Your task to perform on an android device: I'm going to meet my son in Berlin for important work with my wife and I decided to go there by flight, so search for the one way flight from Stuttgart to Berlin airport on January 1,2024 in the Skyscanner app.
Image 0: 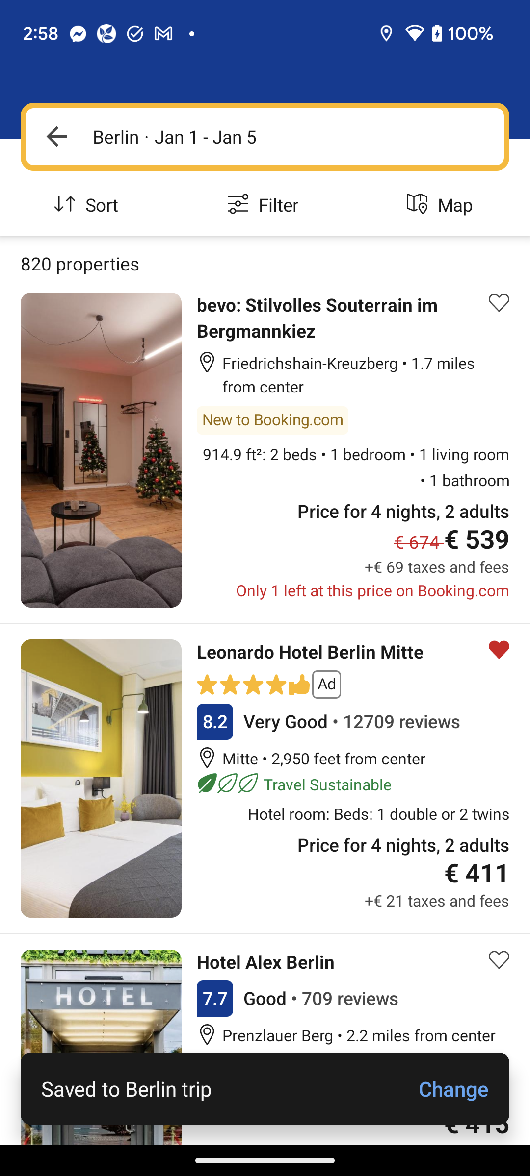
Open the Skyscanner app.
Step 0: open app "Skyscanner"
Image 1: 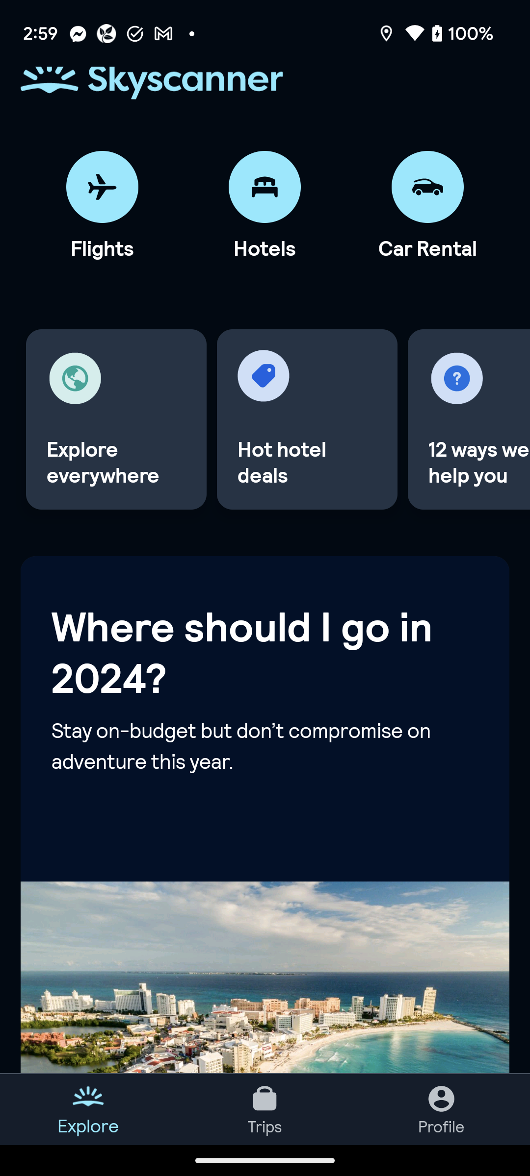
Click on the Flights tab to search for the flight
Step 1: click (102, 187)
Image 2: 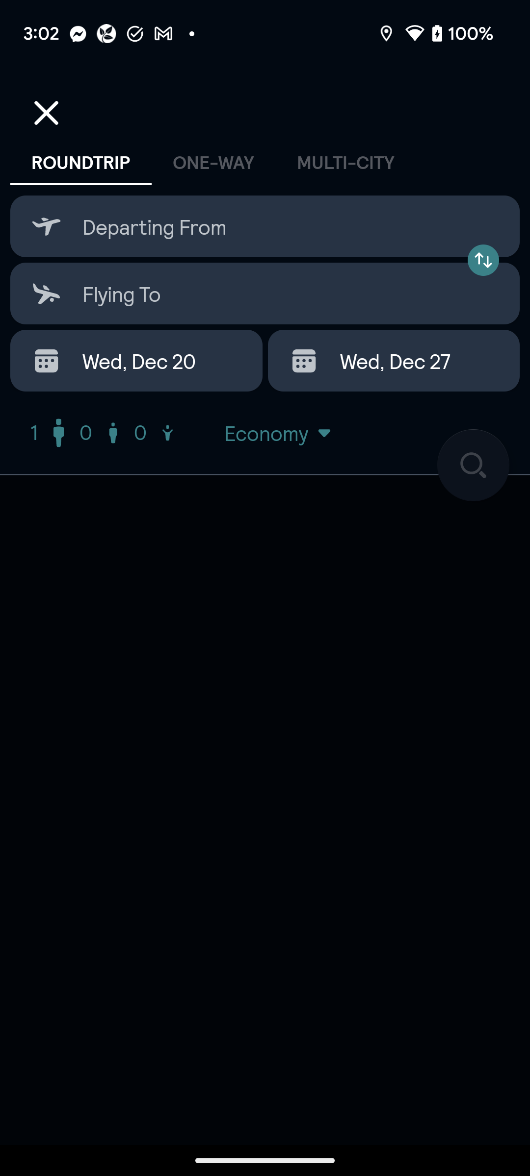
Click on the first input box to enter the departure location
Step 2: click (265, 226)
Image 3: 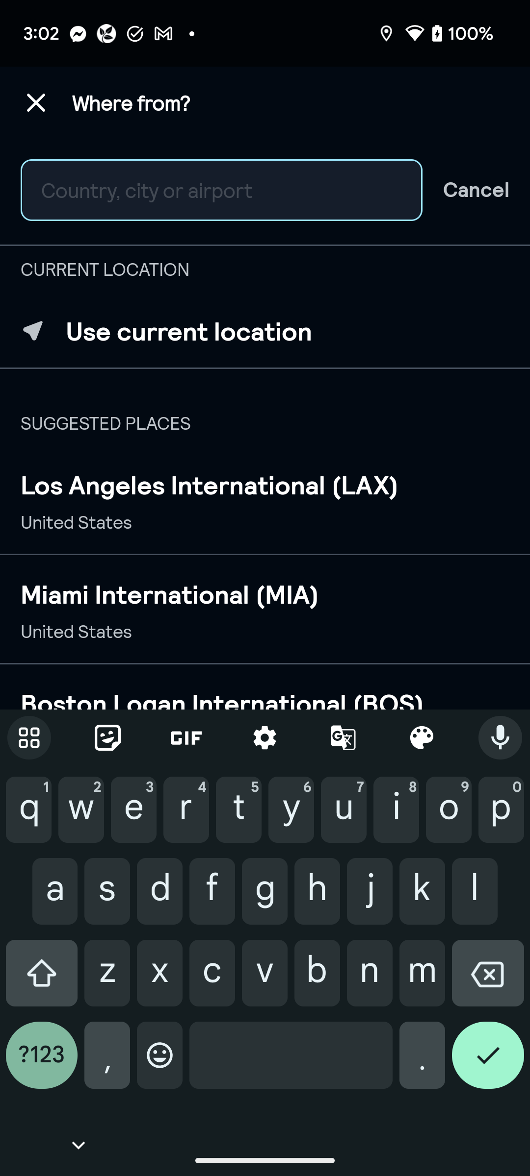
Type Stuttgart in the search location section
Step 3: type "Stuttgart"
Image 4: 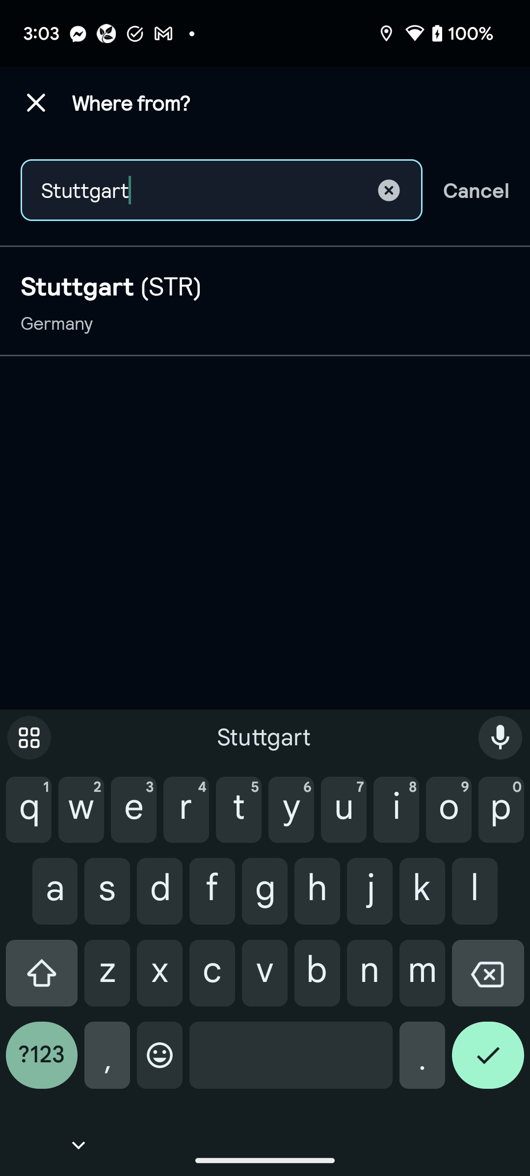
Click on the Stuttgart to select the departure location
Step 4: click (265, 301)
Image 5: 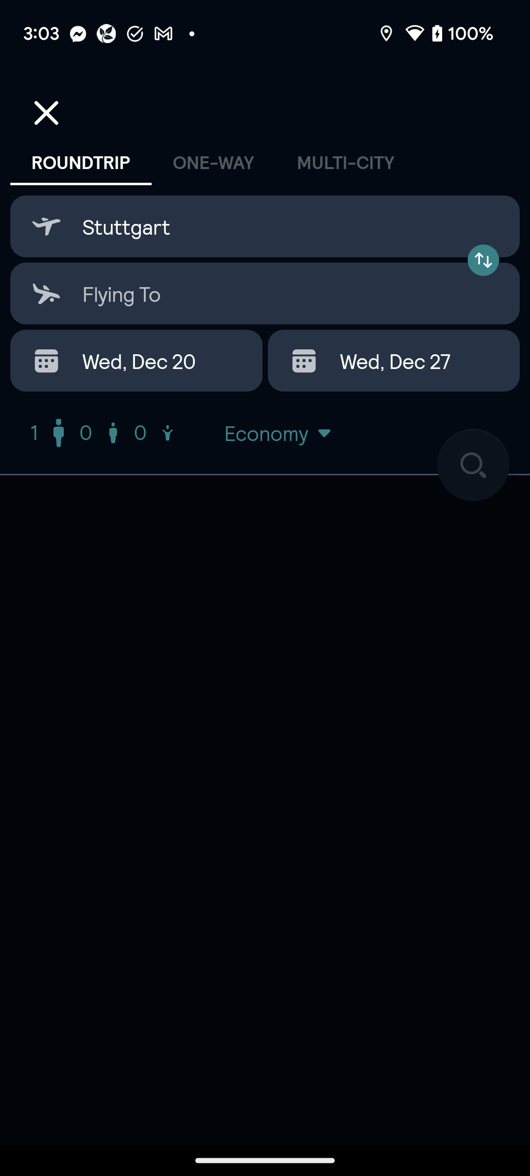
Click on the second input box to enter the destination location
Step 5: click (265, 294)
Image 6: 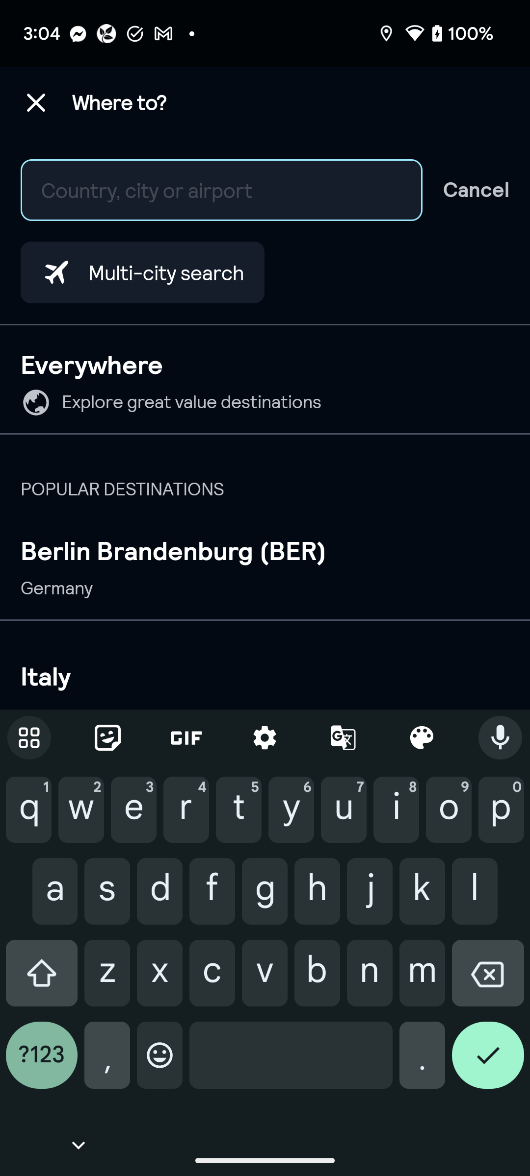
Type Berlin in the destination section to select the destination
Step 6: type "Berlin"
Image 7: 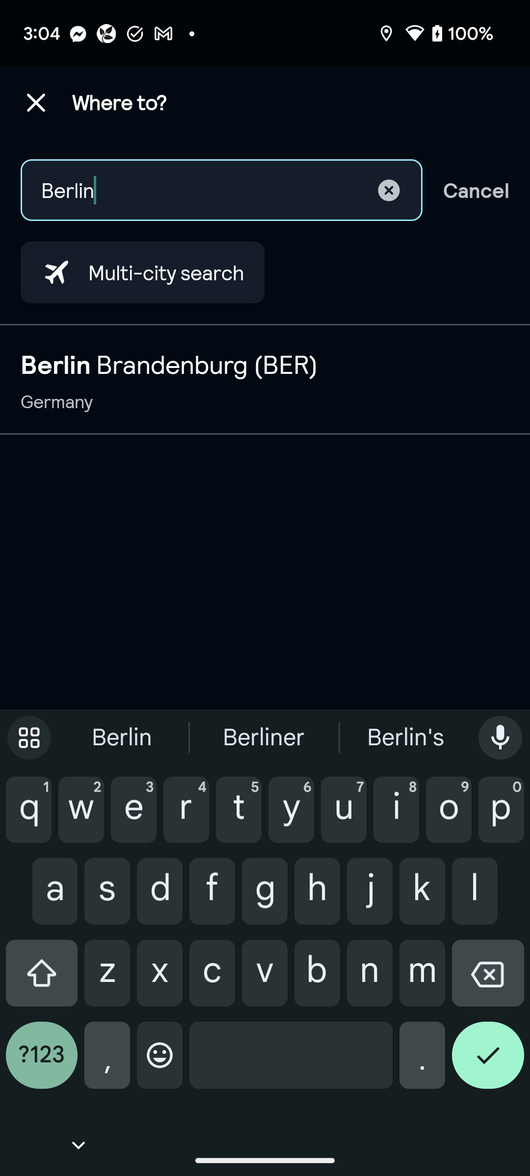
Click on the Berlin Brandenburg to select the destination location
Step 7: click (265, 380)
Image 8: 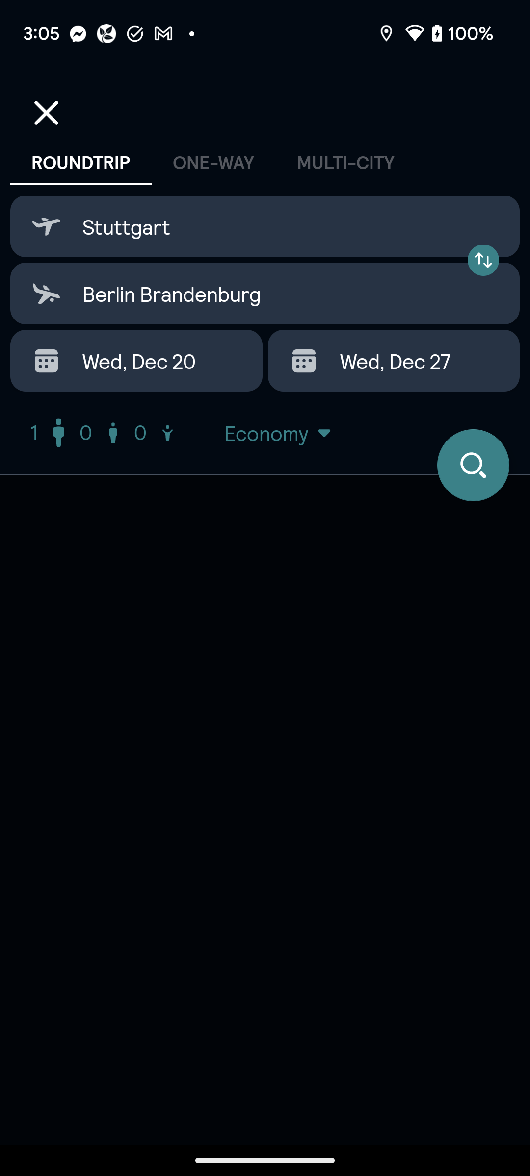
Click on the ONE-WAY tab to search for the one way flights.
Step 8: click (213, 162)
Image 9: 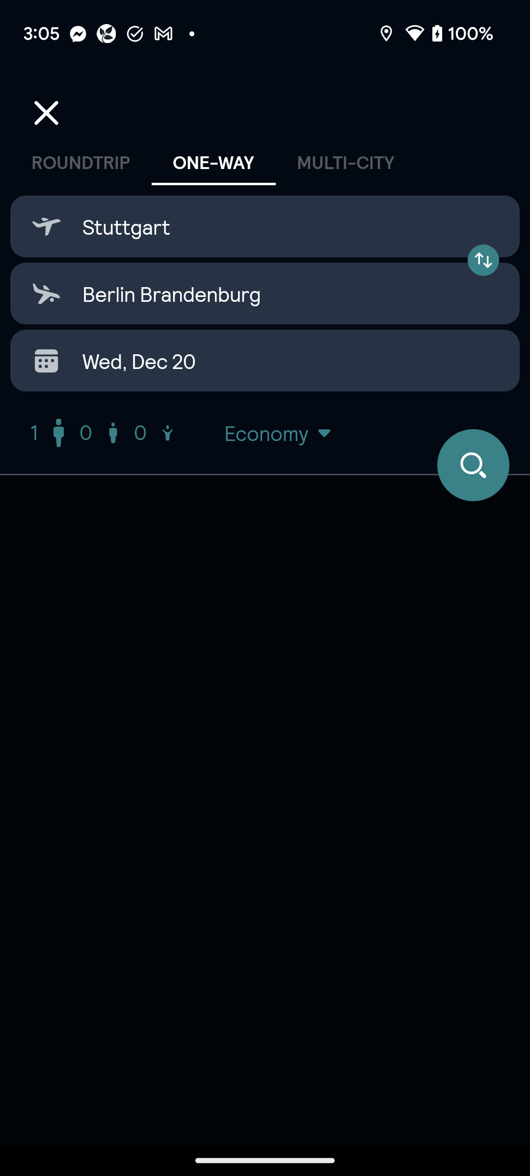
Click on the date section to select the departure date
Step 9: click (265, 361)
Image 10: 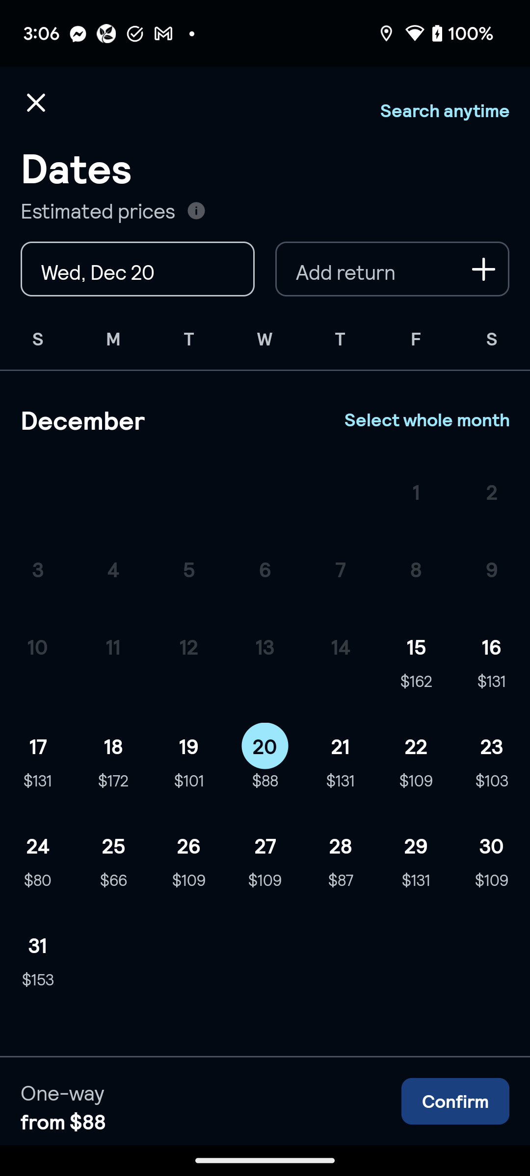
Scroll down to view the January month.
Step 10: scroll down
Image 11: 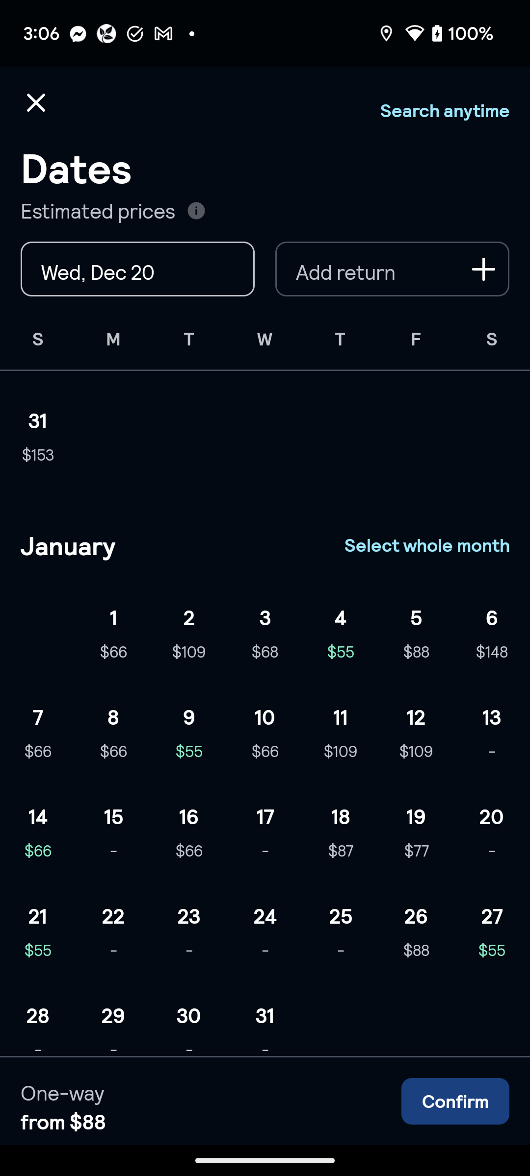
Click on the January 1 to select the departure date.
Step 11: click (113, 617)
Image 12: 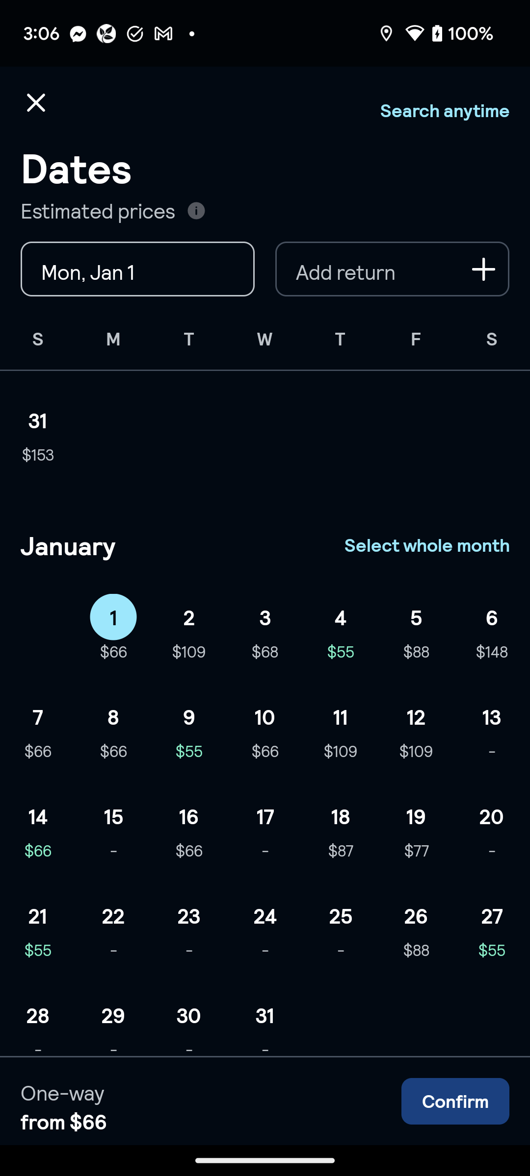
Click on the Confirm button at the bottom of the screen to confirm the departure date
Step 12: click (455, 1101)
Image 13: 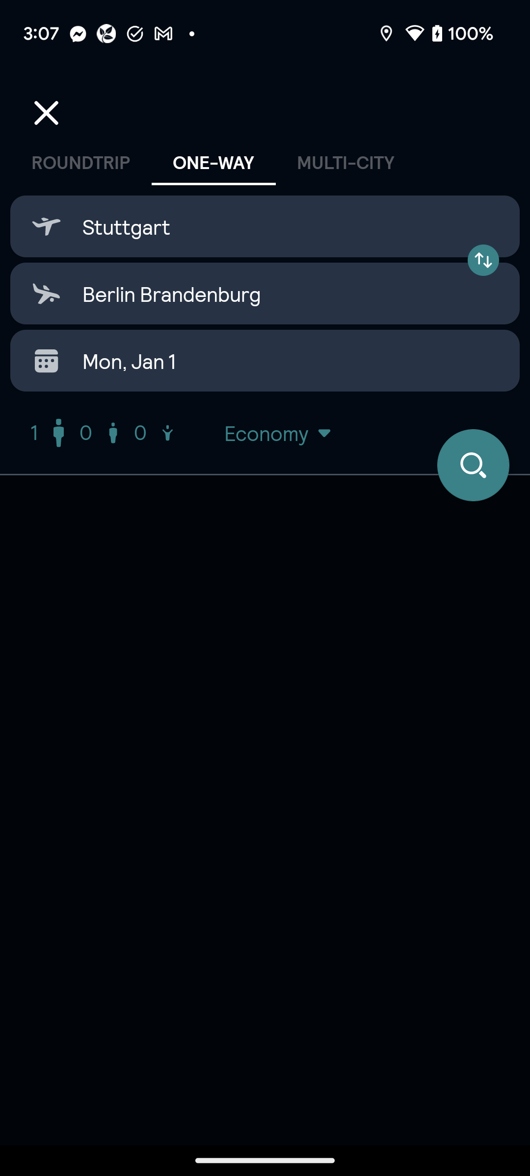
Click on the people icon to select the number of travelers
Step 13: click (107, 433)
Image 14: 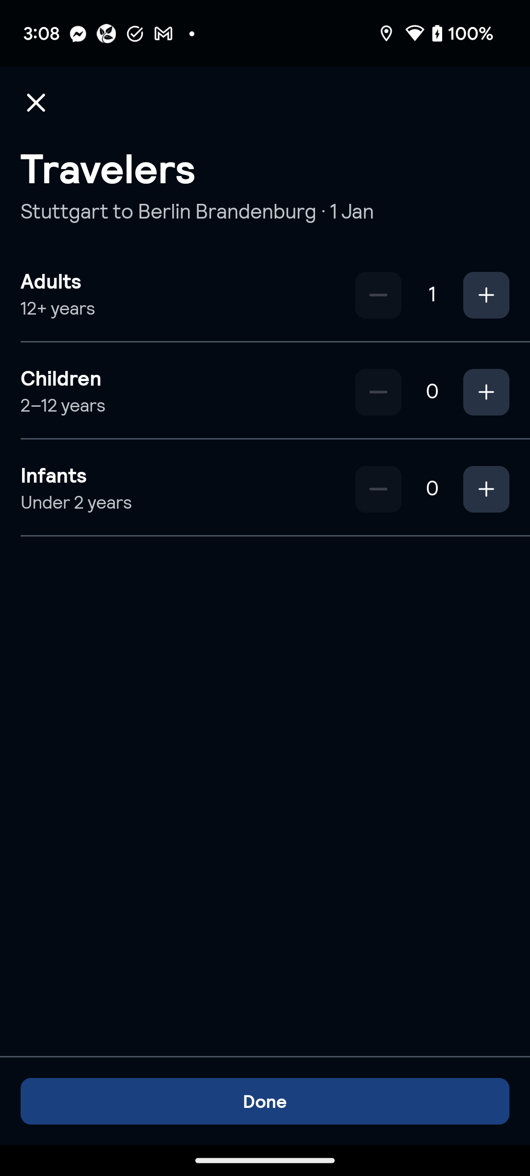
Click on the plus icon of the Adults to enter the number of travelers
Step 14: click (486, 295)
Image 15: 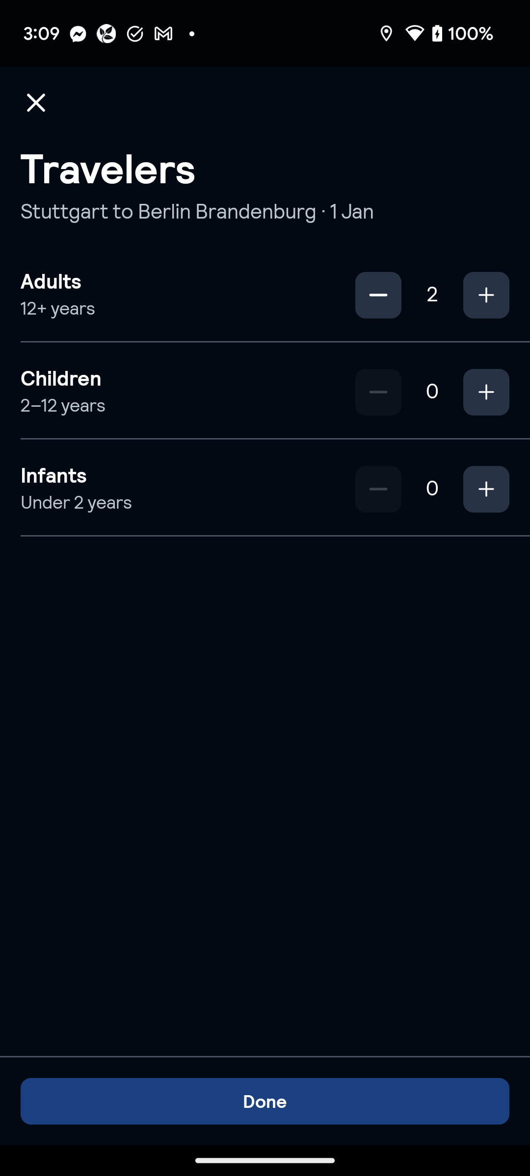
Click on the Done button at the bottom of the screen to confirm the number of travelers
Step 15: click (265, 1101)
Image 16: 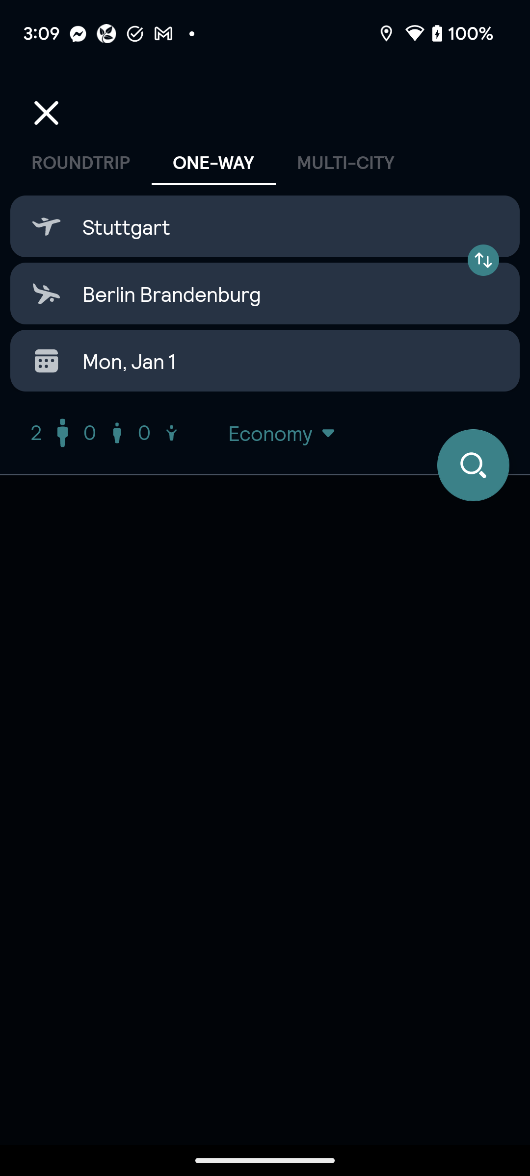
Click on the search icon to search for the flights.
Step 16: click (473, 465)
Image 17: 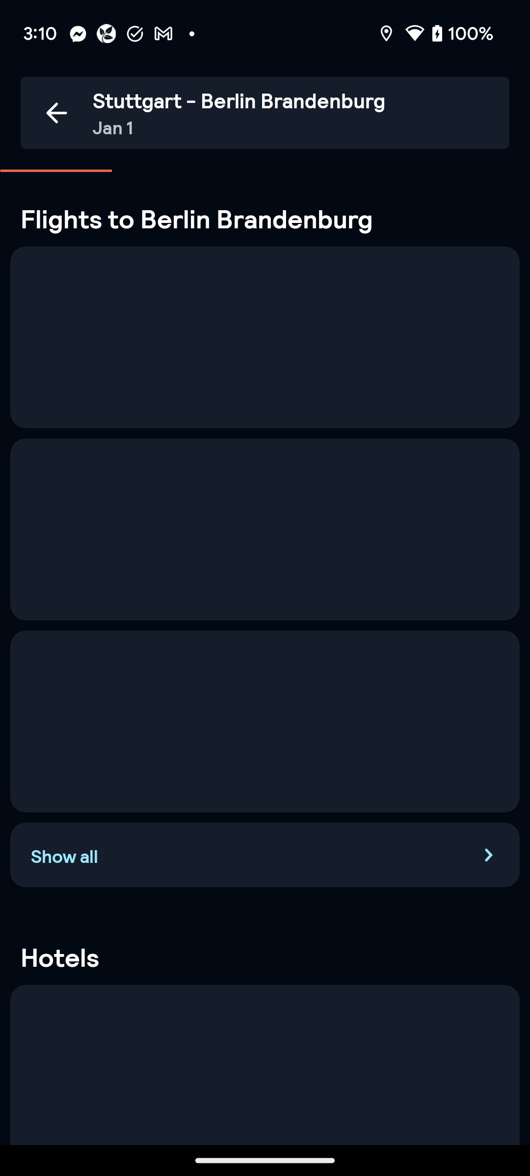
Click on the search icon to search for the flights.
Step 17: wait